Your task to perform on an android device: I would make my favourite meal for my family and me in the upcoming weekend. So I want to make yoghourt met muesli, but I don't have any idea how to make the recipe,so I want to search on YouTube
Image 0: 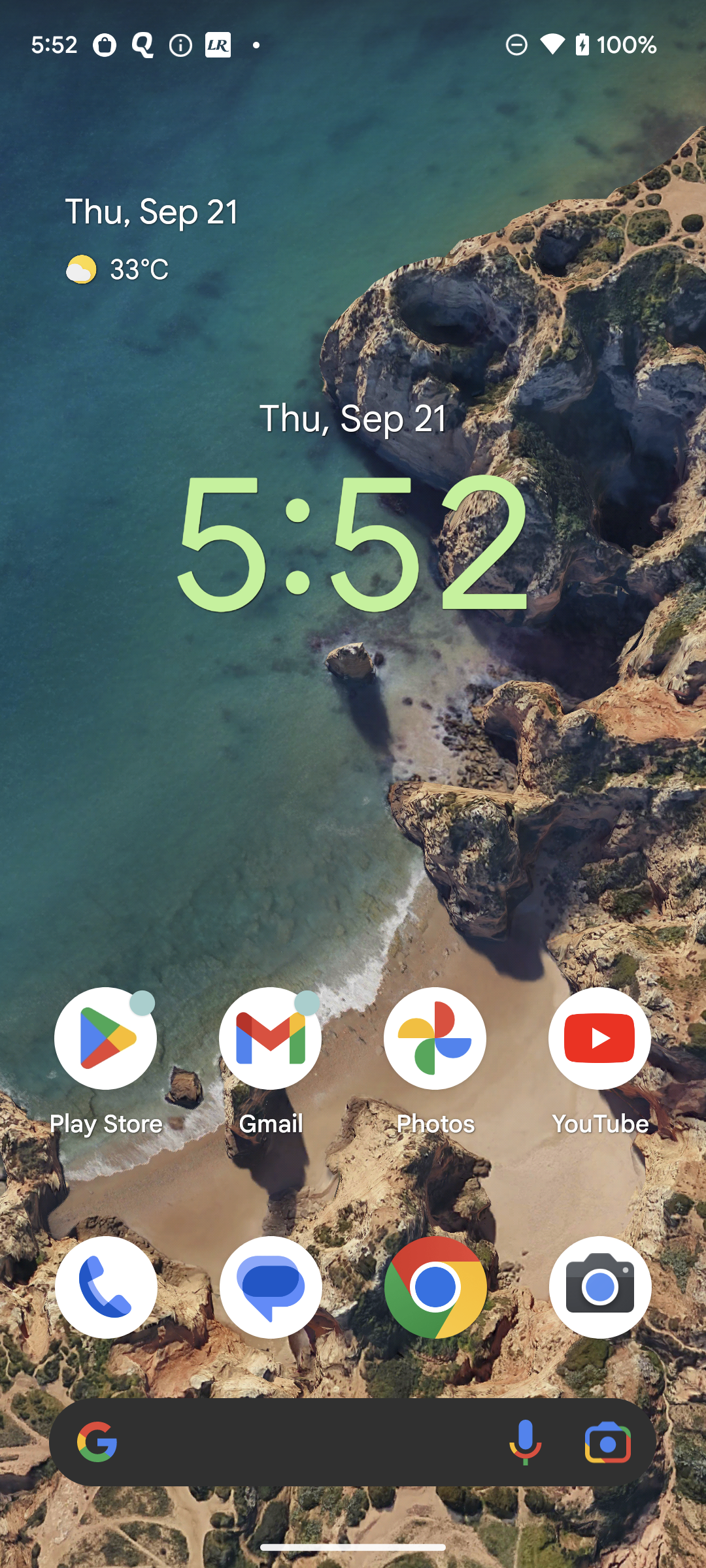
Open the YouTube app
Step 0: open app "YouTube"
Image 1: 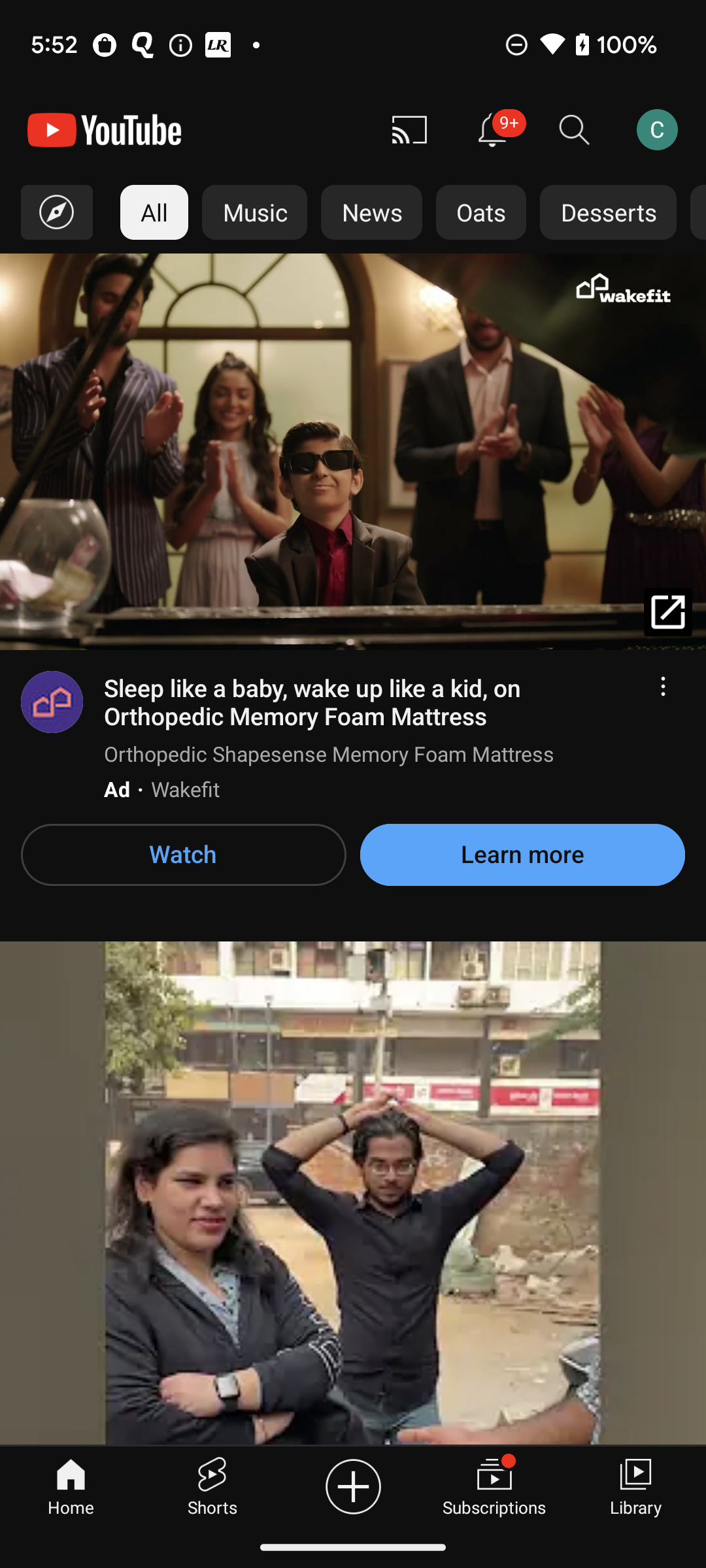
Click on the search icon at top of the screen
Step 1: click (575, 130)
Image 2: 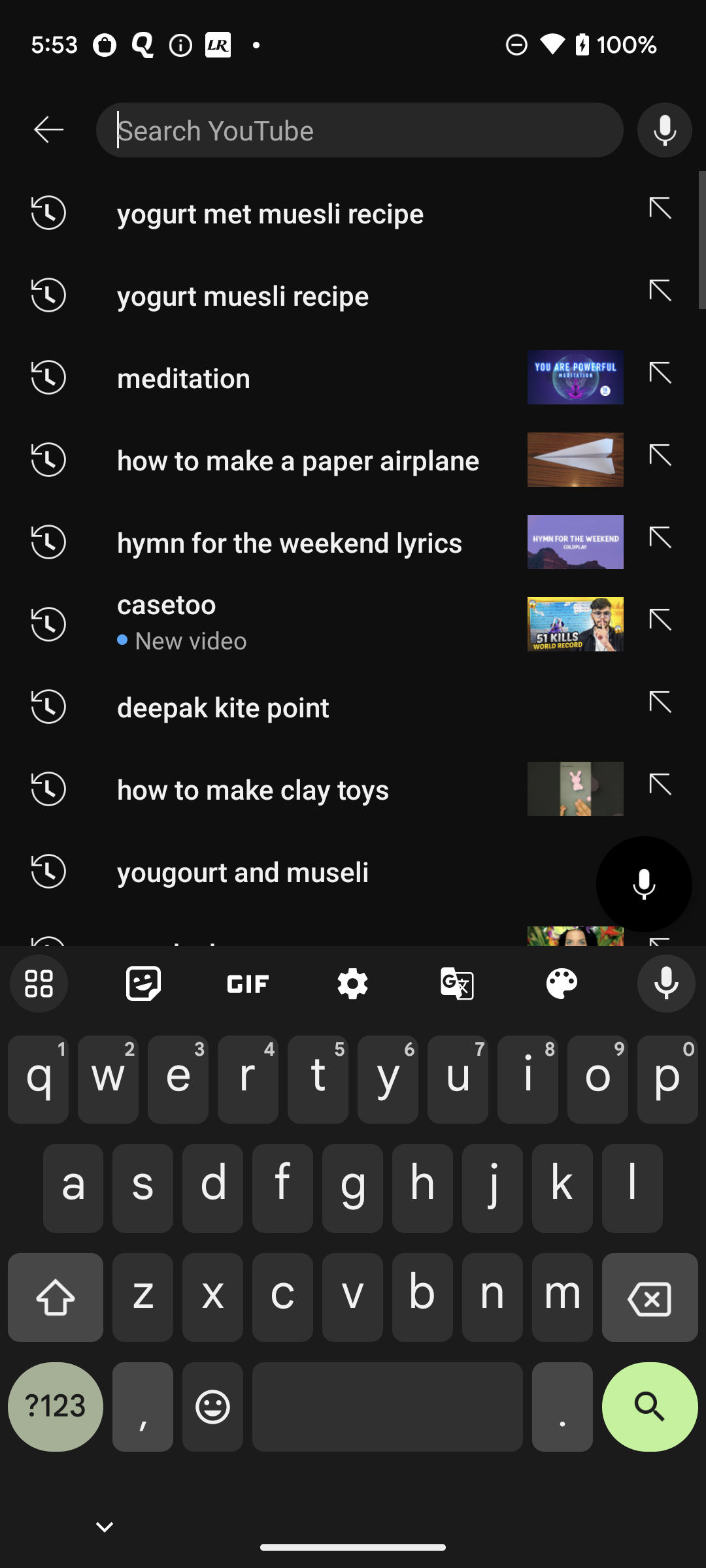
Type Yogurt met muesli recipe in search bar
Step 2: type "Yogurt met muesli"
Image 3: 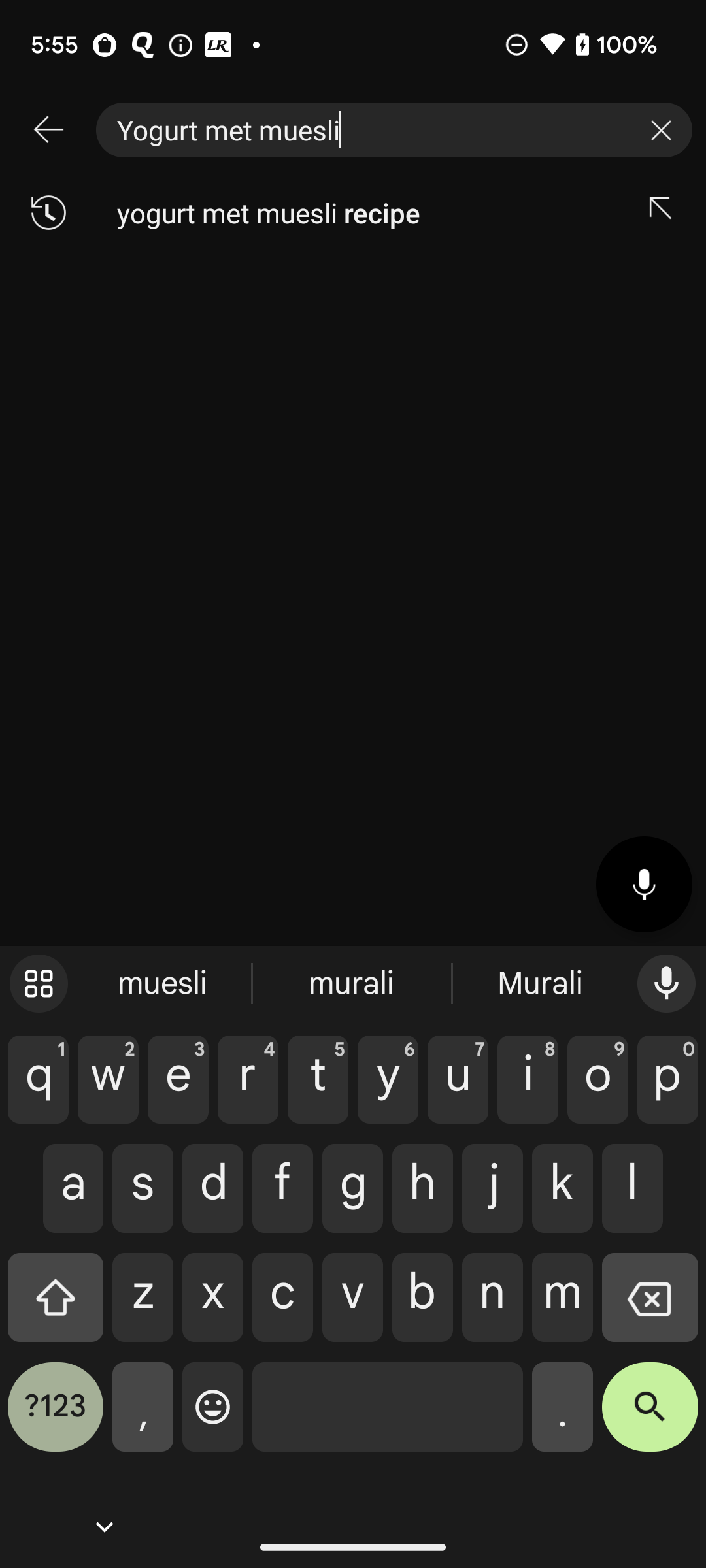
Click on the search key at the bottom right of the keyboard 
Step 3: click (650, 1417)
Image 4: 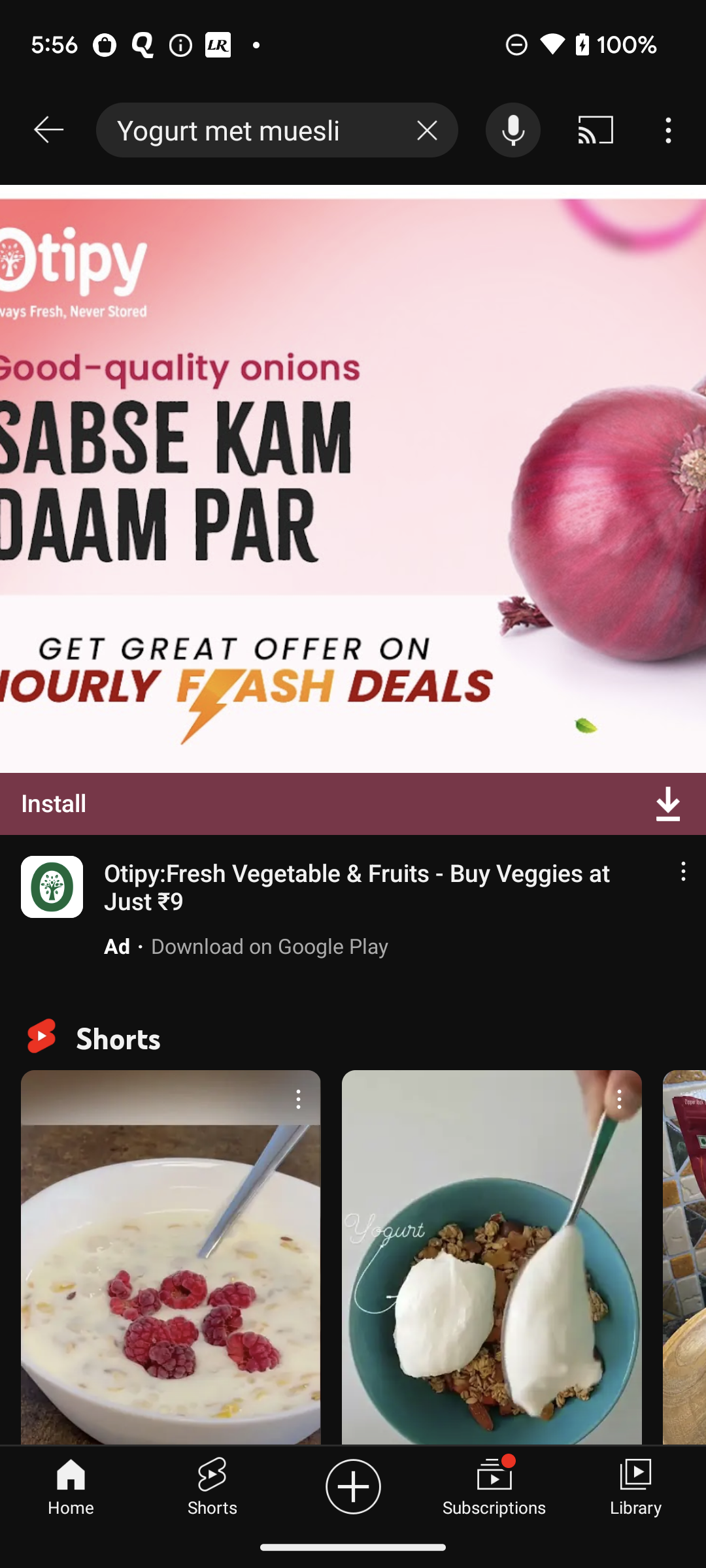
Scroll up to view the Yogurt met muesli video
Step 4: scroll down